Your task to perform on an android device: I really like the black crew-neck, long sleeve sleep t-shirt with the logo graphic from Polo Ralph Lauren for men, and I want to put it to my watchlist so I can buy it later.
Image 1: 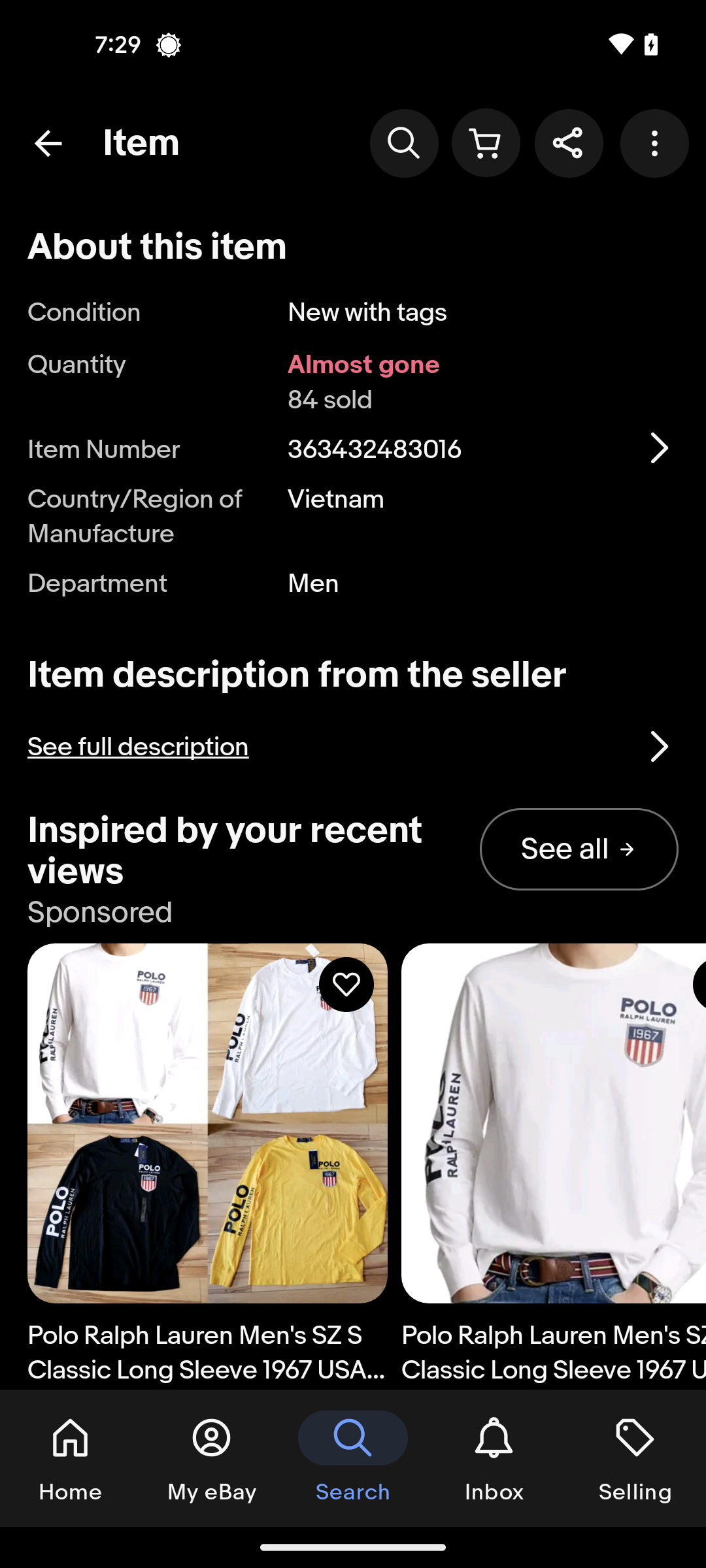
Swipe down to view the add to watchlist option
Step 1: scroll up
Image 2: 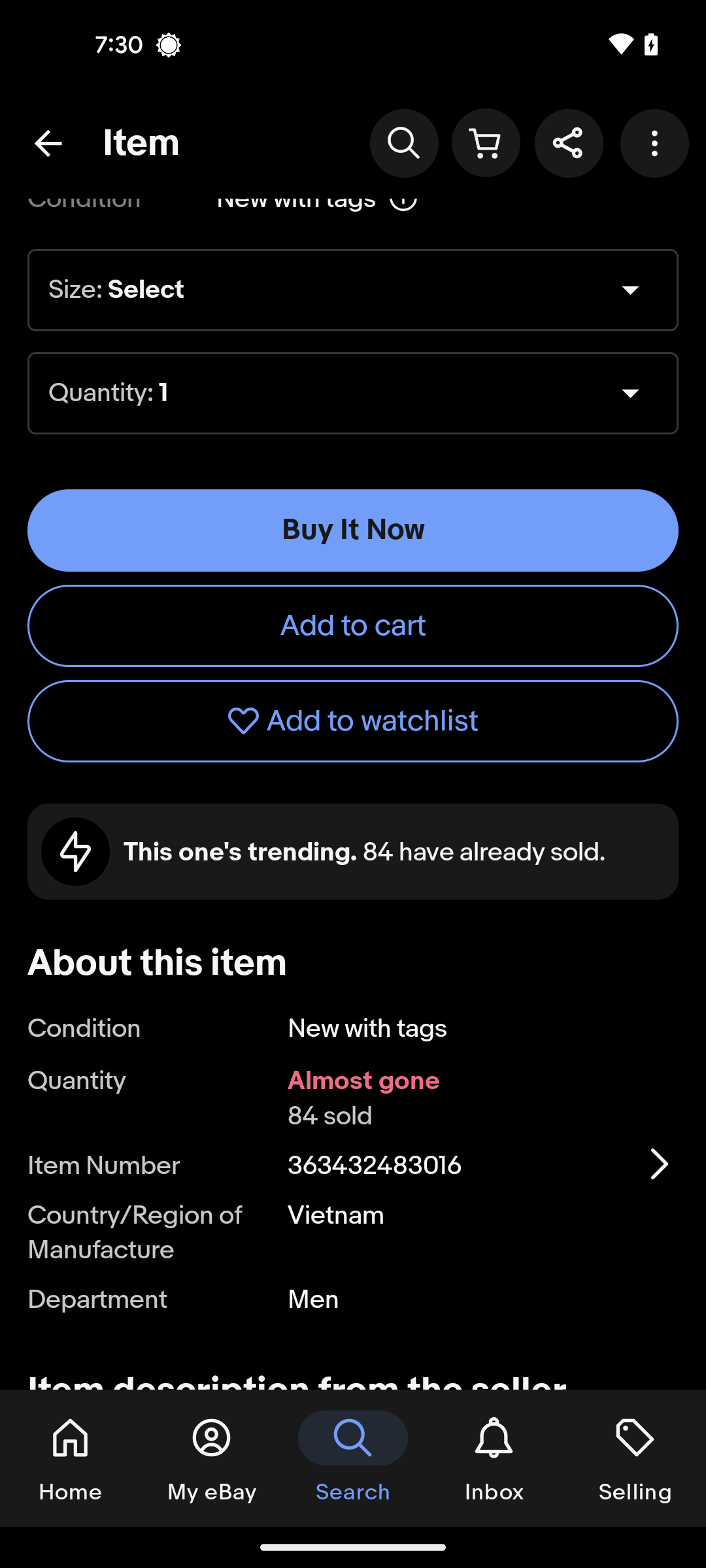
Tap on the add to watchlist button
Step 2: click (353, 721)
Image 3: 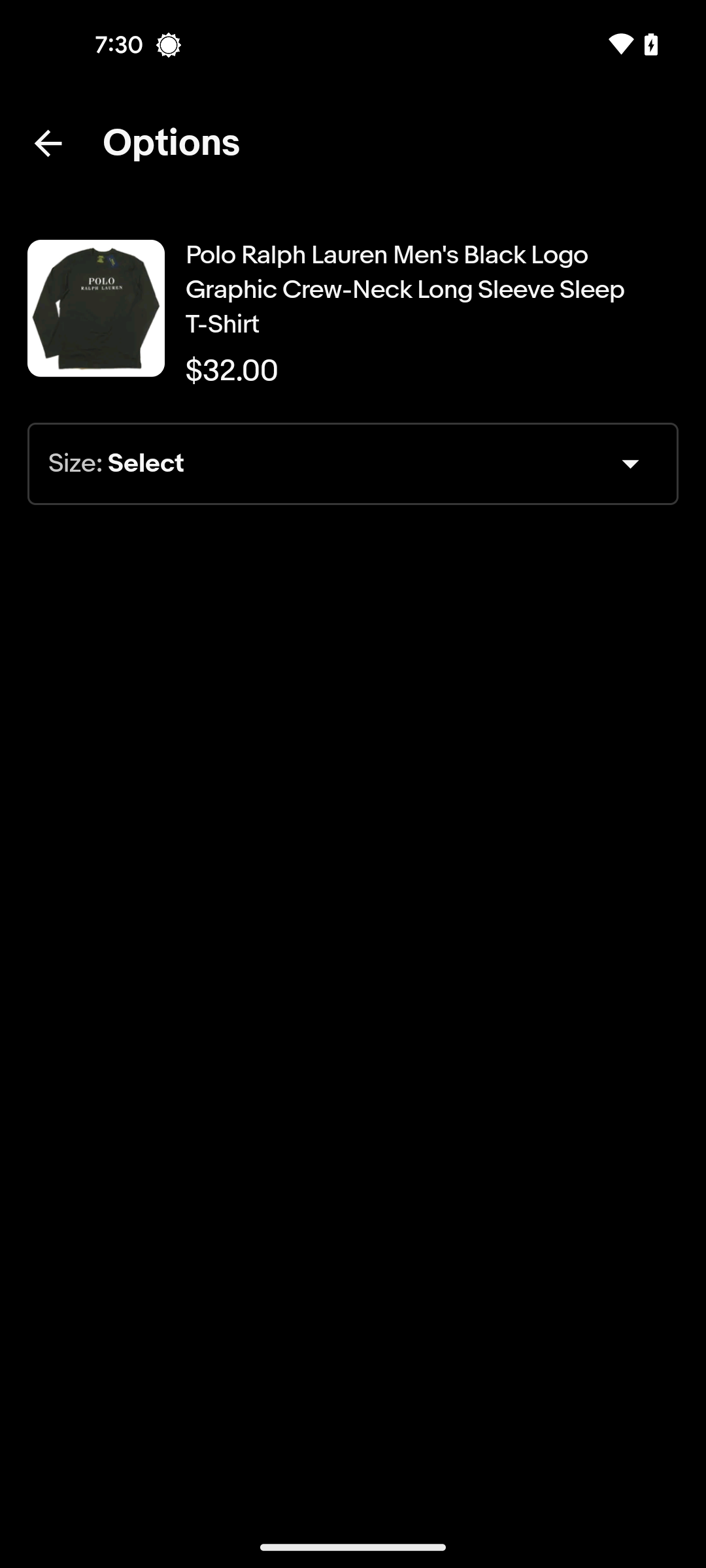
Tap on the drawer icon
Step 3: click (311, 464)
Image 5: 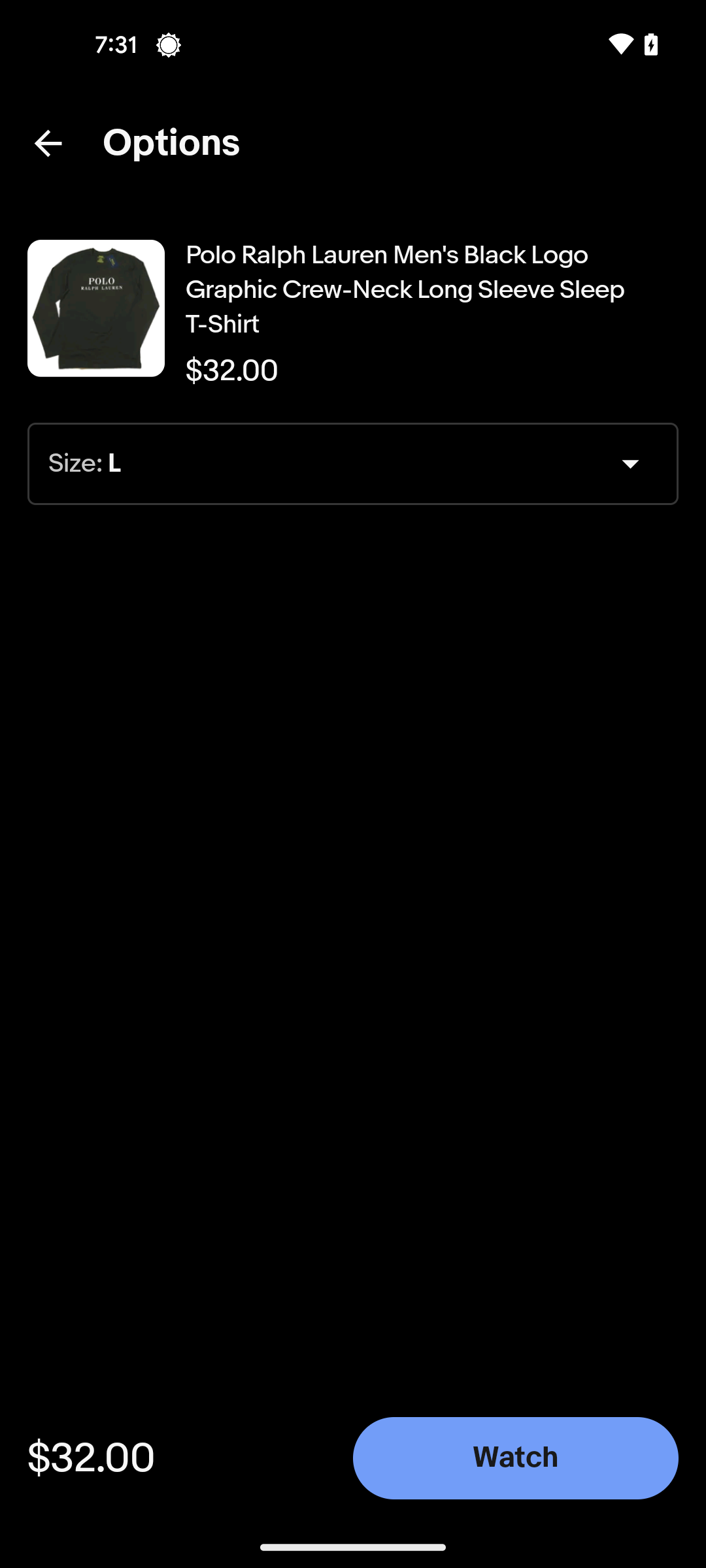
Tap on the watch button at the bottom right corner of the screen
Step 5: click (516, 1458)